Your task to perform on an android device: It was me who needed to access my login credentials at Spotify , mark the mail from Spotify as read in the Gmail app  
Image 1: 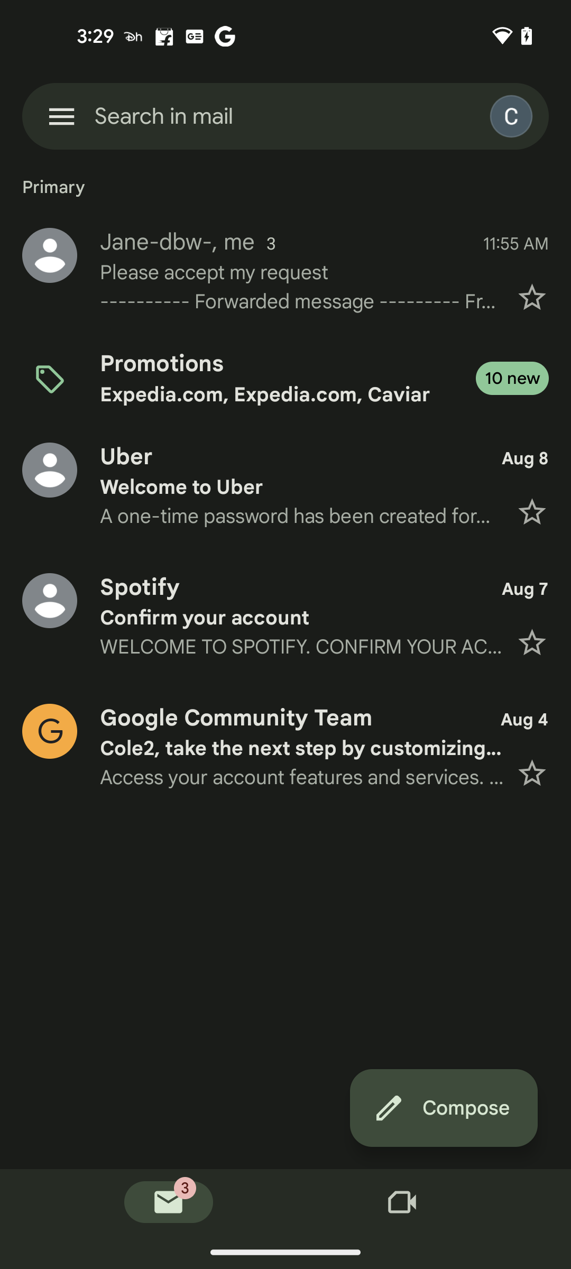
Click on the Profile icon of the mail from Spotify
Step 1: click (285, 616)
Image 2: 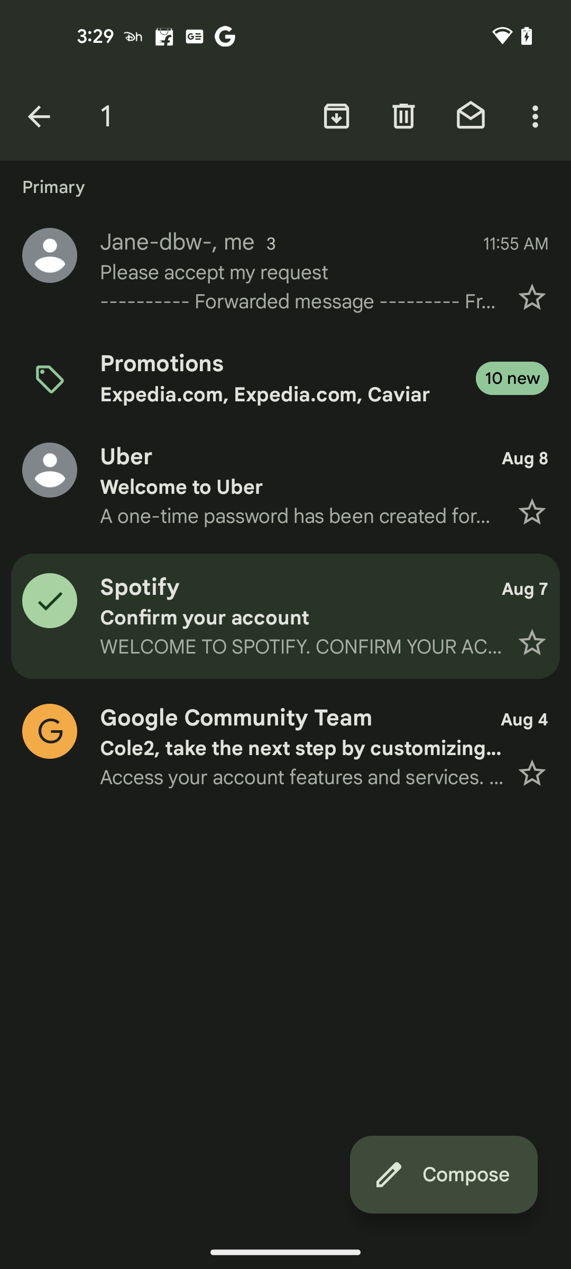
Click on the Unread mail icon at the top of the screen
Step 2: click (471, 116)